Your task to perform on an android device: open settings app & turn on automatically date & time
Image 0: 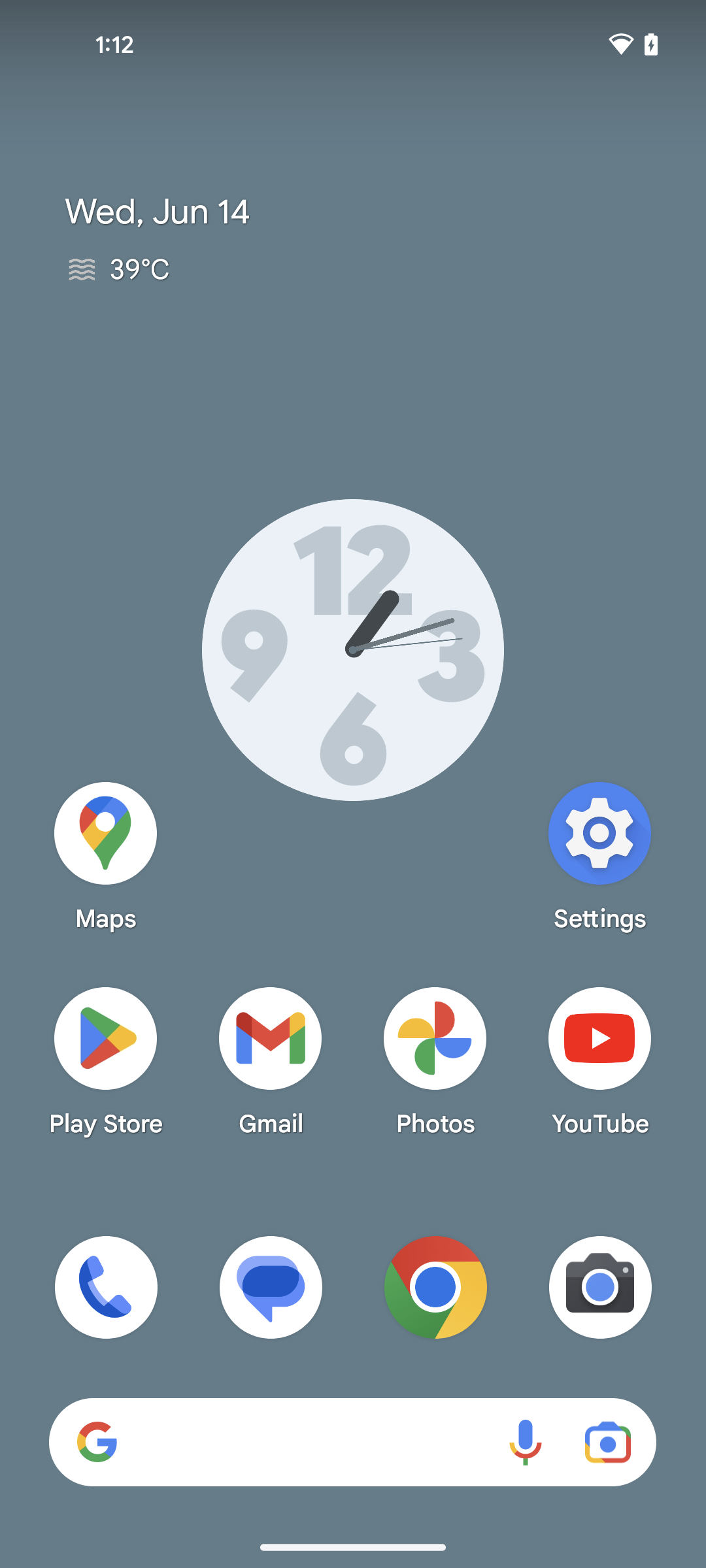
open settings app
Step 0: open app "Settings"
Image 1: 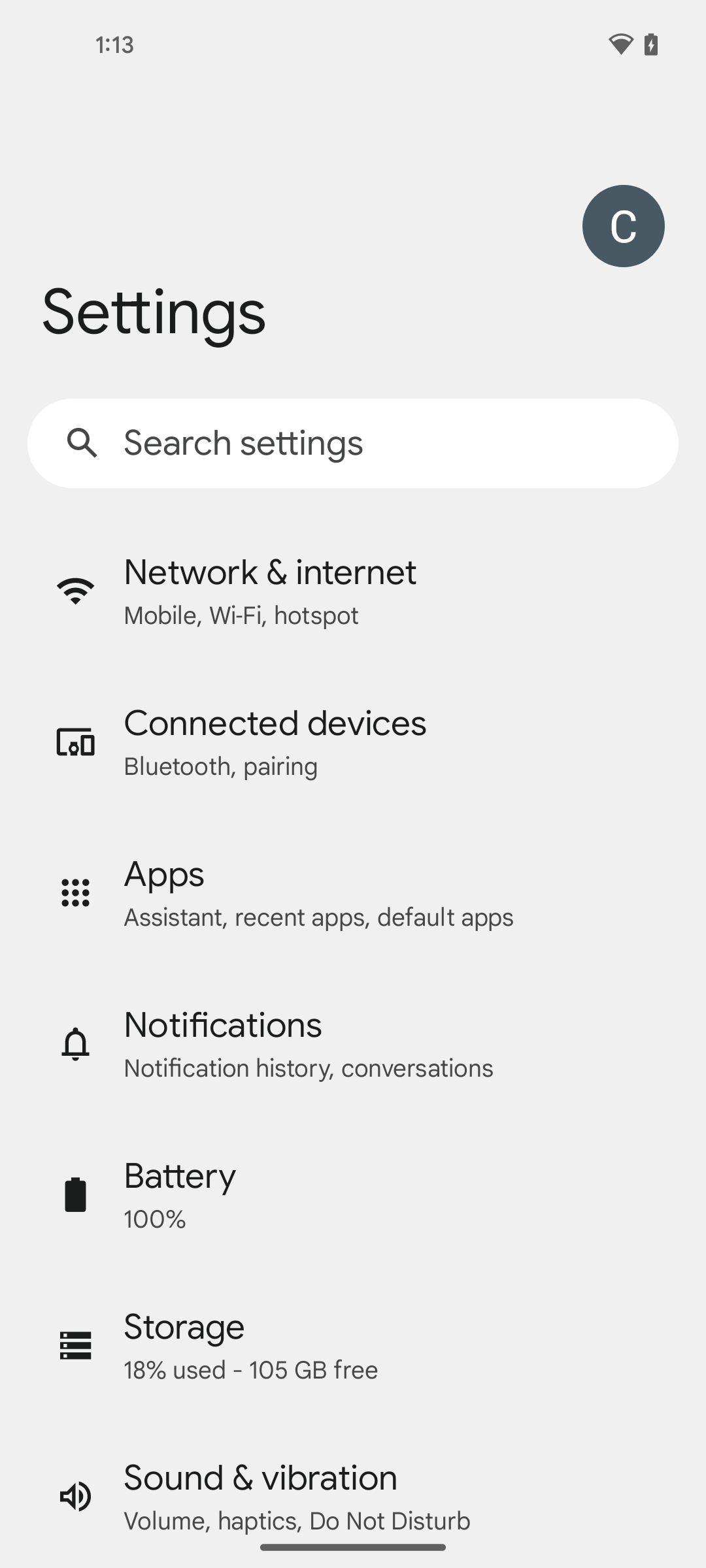
scroll down to view system setting
Step 1: scroll down
Image 2: 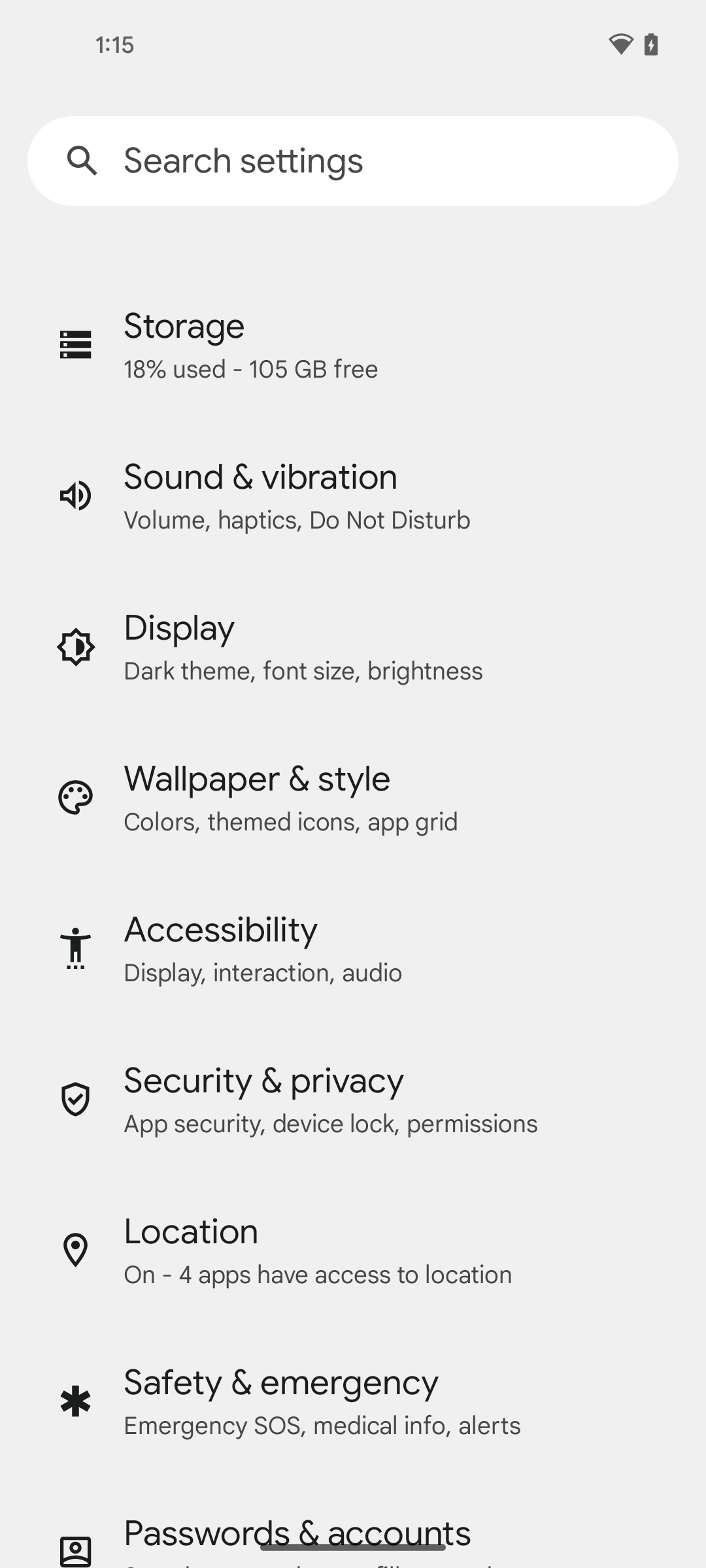
scroll down to view system setting
Step 2: scroll down
Image 3: 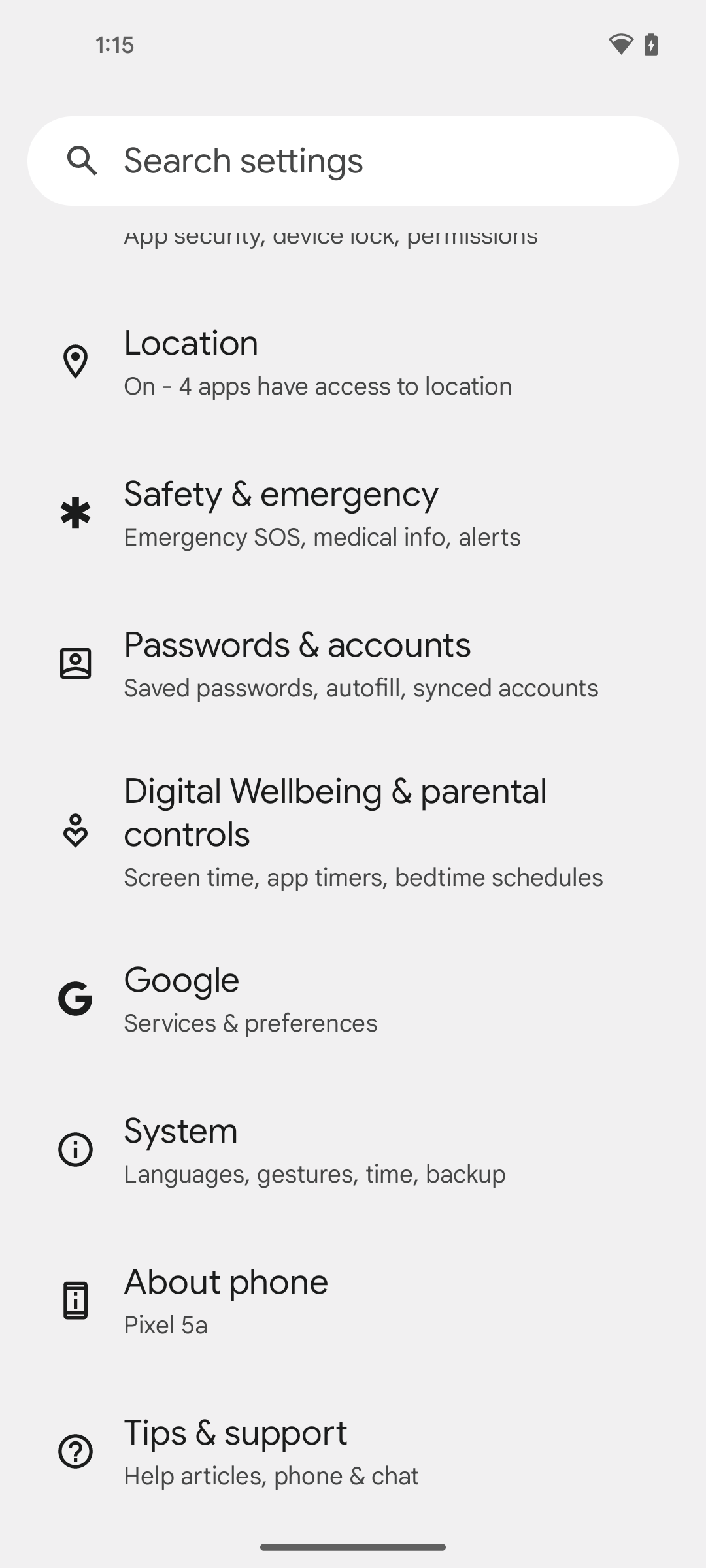
click on system option
Step 3: click (180, 1131)
Image 4: 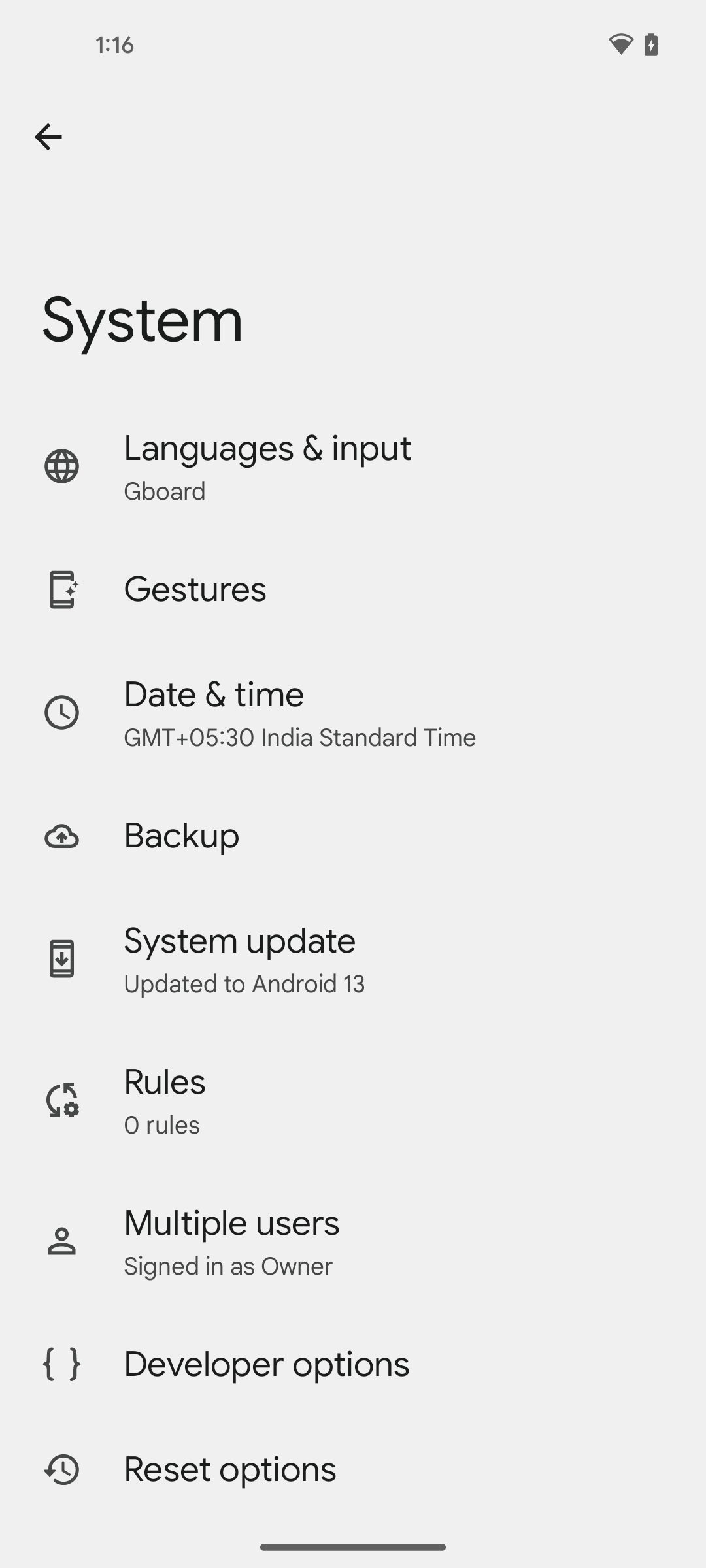
click on Date & time option
Step 4: click (214, 694)